Your task to perform on an android device: Go to the Amazon app and search for dairy products to keep the skin and vision healthy.
Image 0: 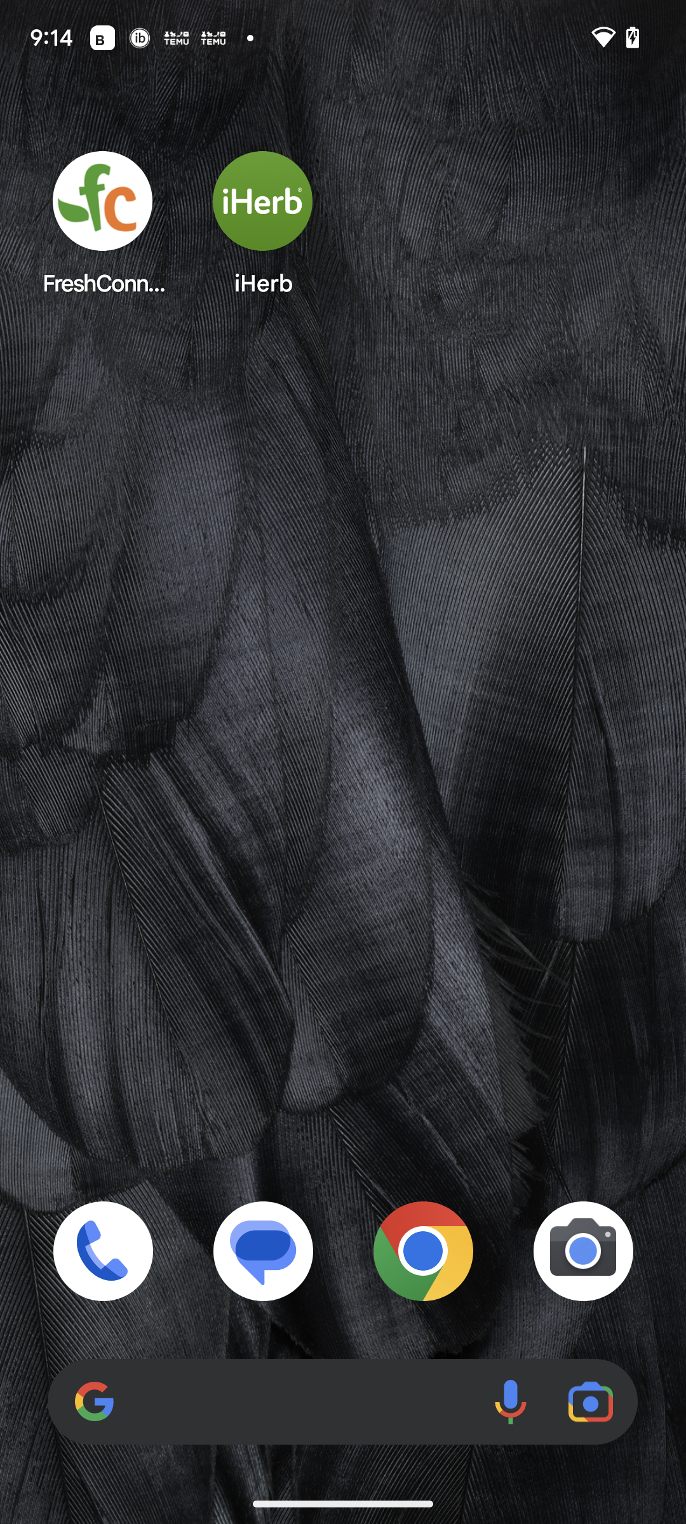
Open the Amazon app.
Step 0: open app "Amazon"
Image 1: 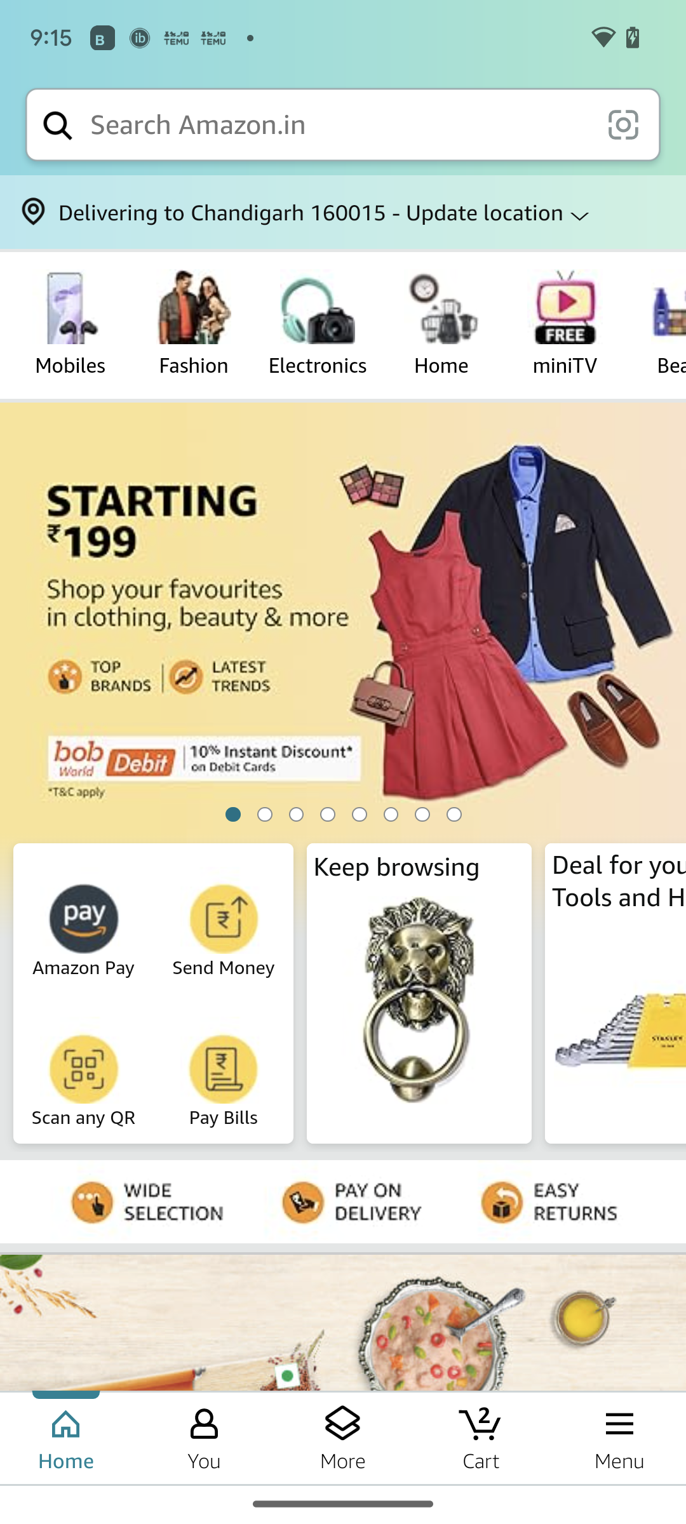
Click on the search bar at the top of the screen.
Step 1: click (338, 124)
Image 2: 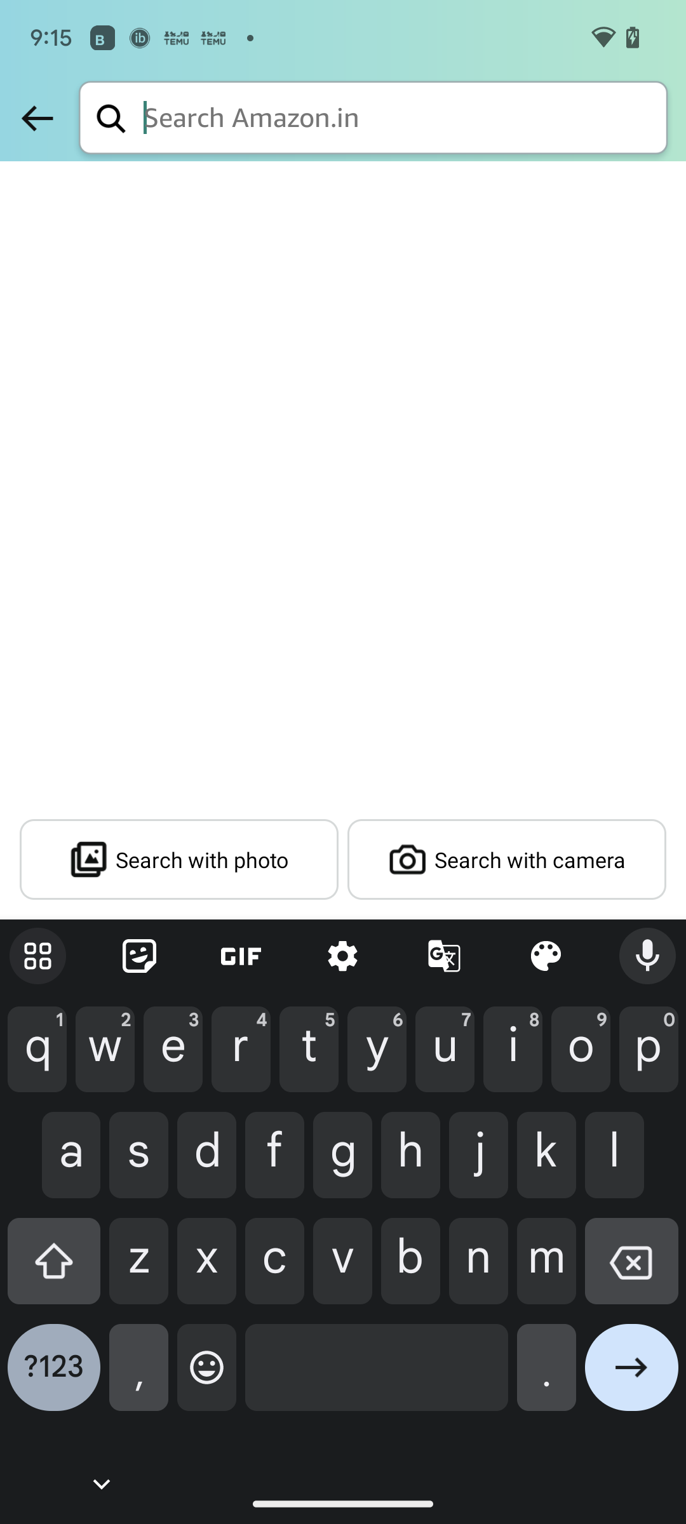
Type dairy products in the search bar.
Step 2: type "dairy products"
Image 3: 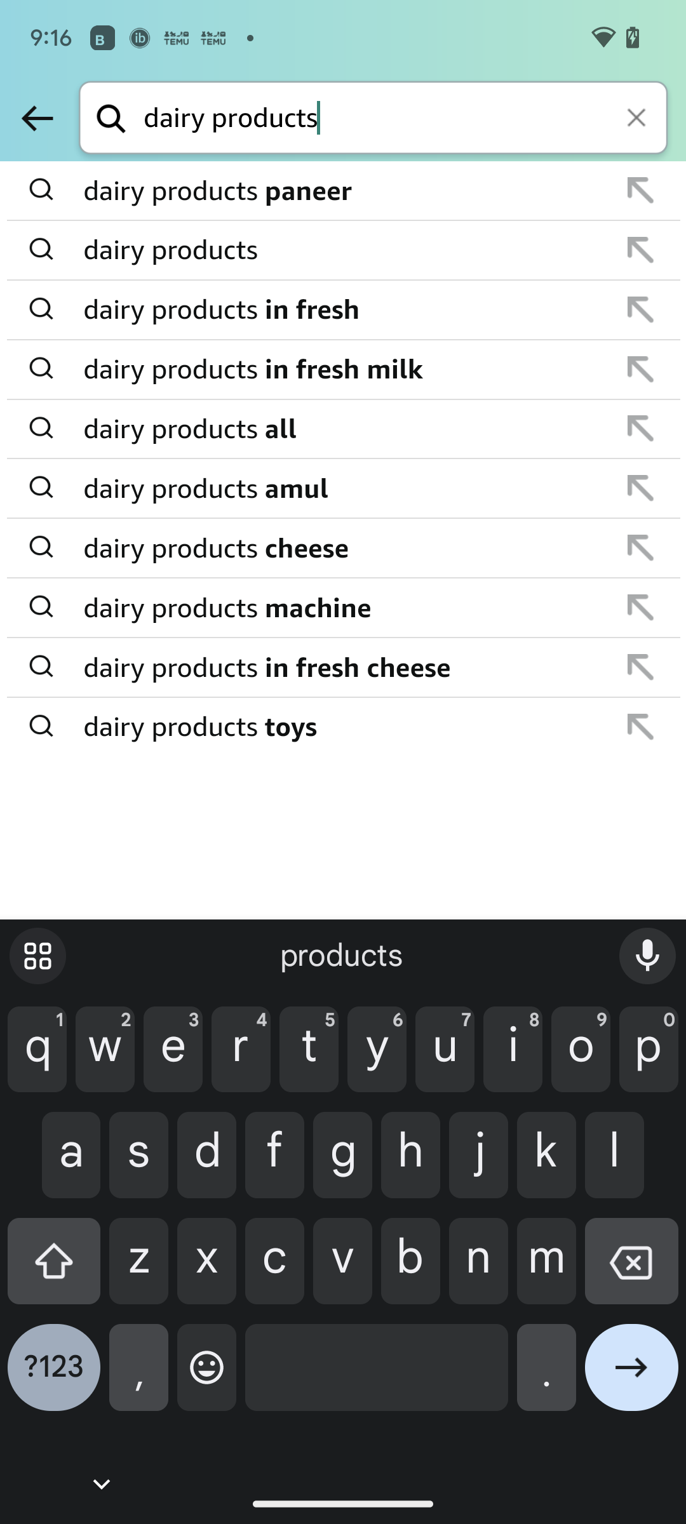
Click on the arrow icon at the bottom right corner of the screen.
Step 3: click (631, 1377)